Your task to perform on an android device: It will be more pleasant to read the book if I slightly raise the brightness by half scale on the Webnovel app.
Image 0: 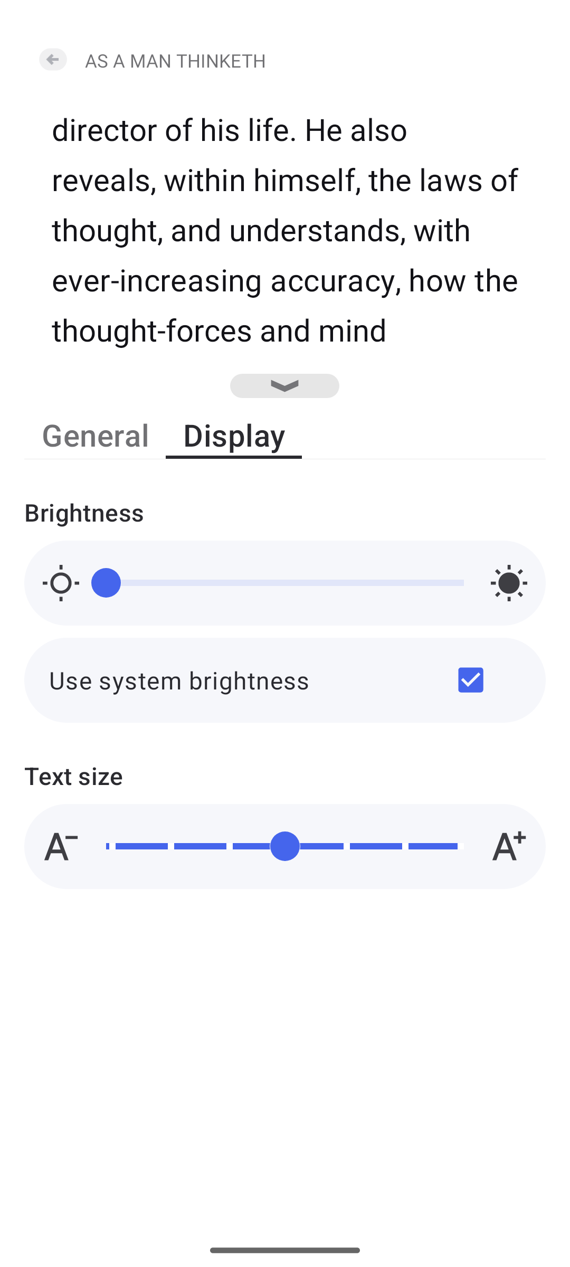
Swipe right the Brightness slider by half scale
Step 0: scroll left
Image 1: 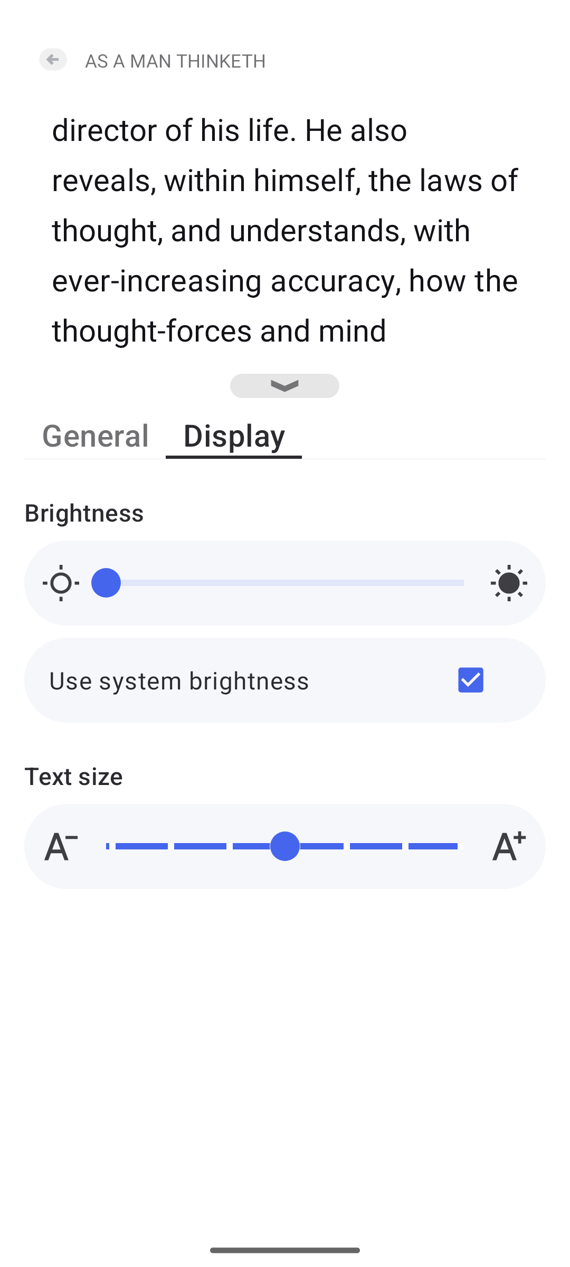
Swipe right the Brightness slider by half scale
Step 1: scroll left